Your task to perform on an android device: Since the task of buying New Balance hiking shoes is done, I will delete it from the Schedule Planner app.
Image 0: 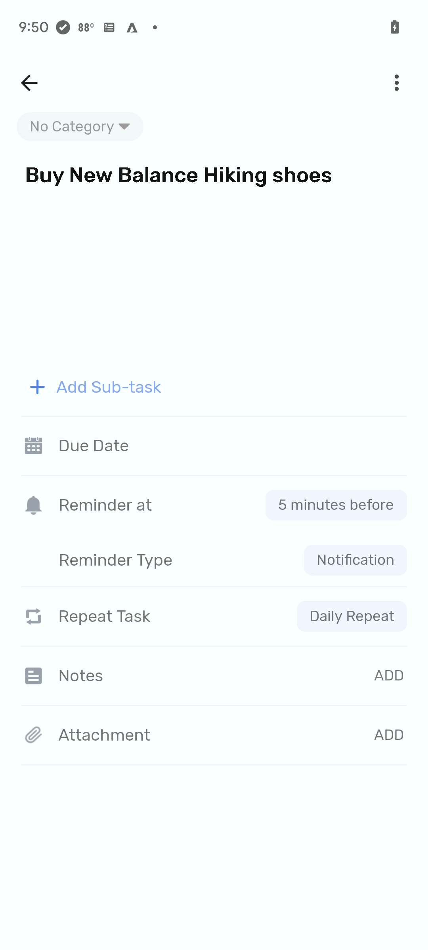
Click on the more options button at the top
Step 0: click (395, 73)
Image 1: 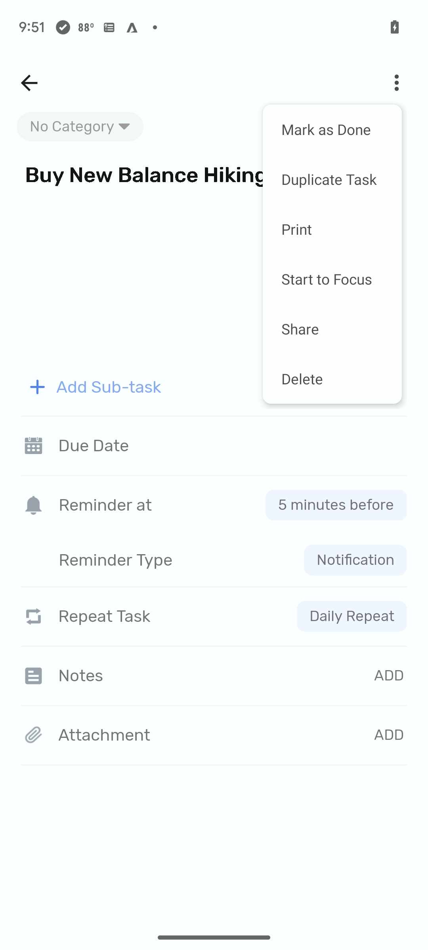
Click on delete
Step 1: click (332, 379)